Your task to perform on an android device: The Tremart Door Butt Hinges look heavy and worthy. View the details of the Tremart Door Butt Hinges in the Flipkart app.
Image 0: 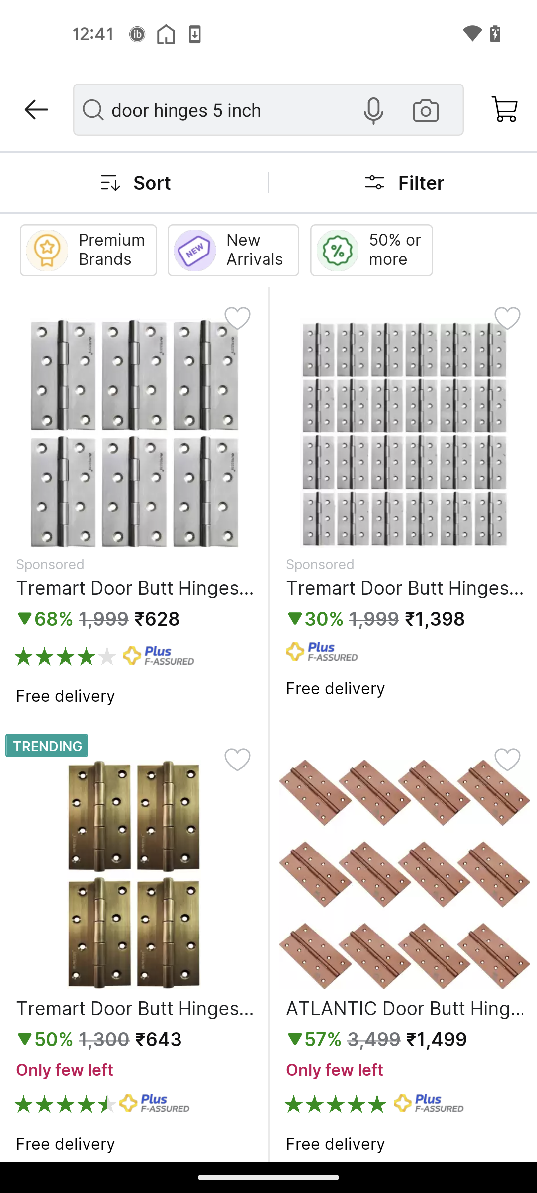
Click on the The Tremart Door Butt Hinges
Step 0: click (120, 856)
Image 1: 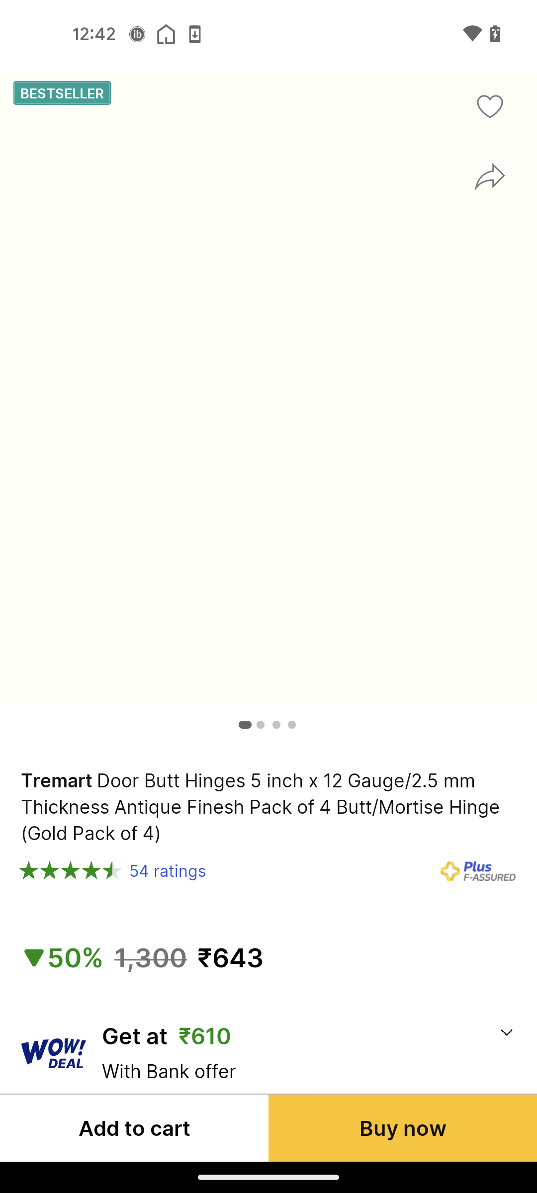
Swipe up for the product details
Step 1: scroll down
Image 2: 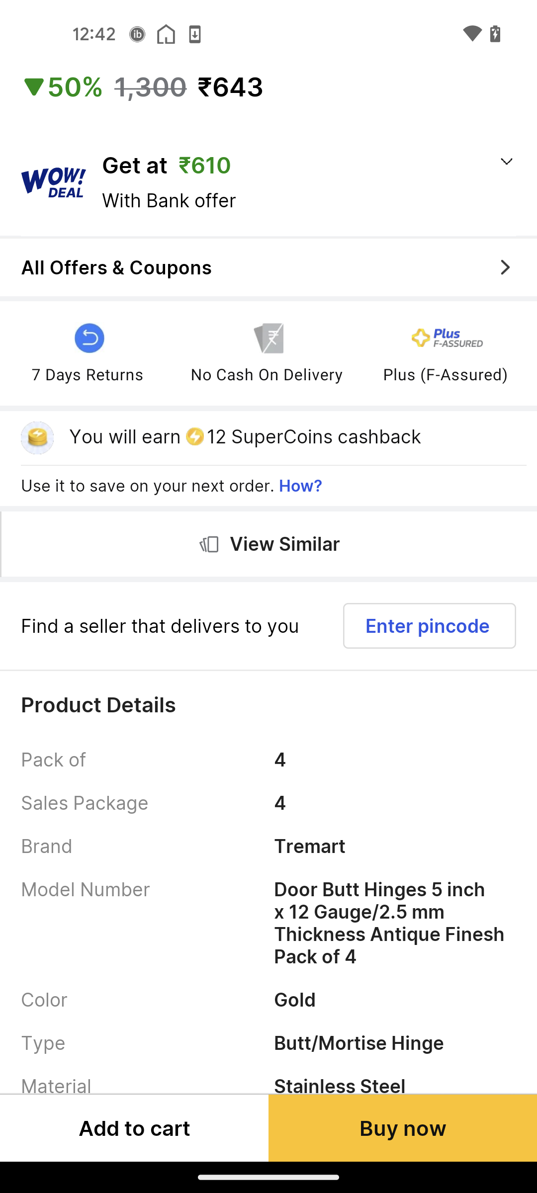
Swipe up for the product details
Step 2: scroll down
Image 3: 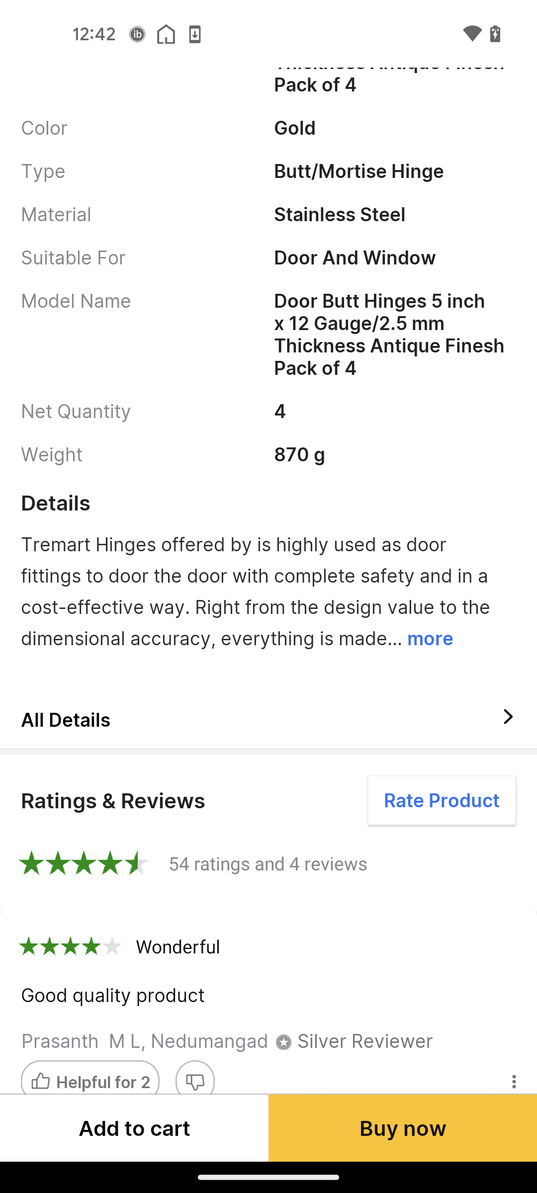
Click on the All Details button
Step 3: click (76, 719)